Your task to perform on an android device: I am going to change my device due to some technical issues. Sign out of the Duolingo app.
Image 0: 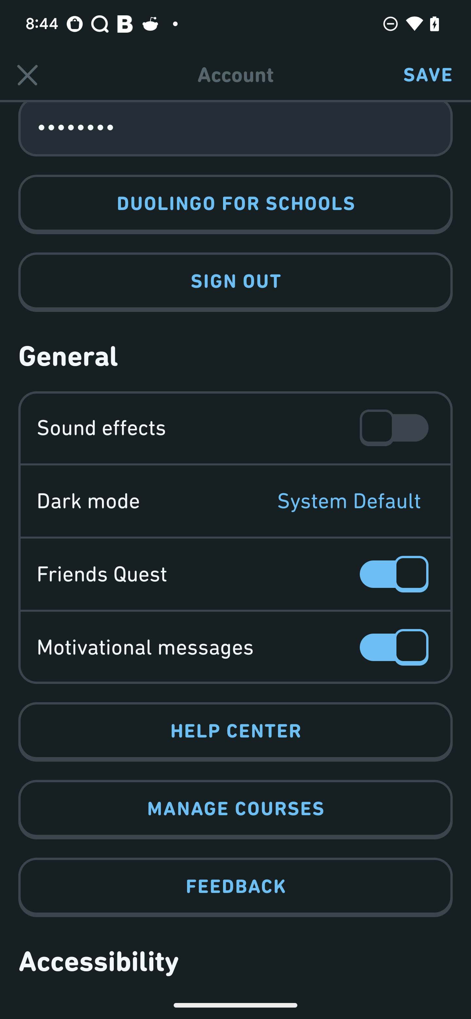
Click on the sign out button
Step 0: click (235, 282)
Image 1: 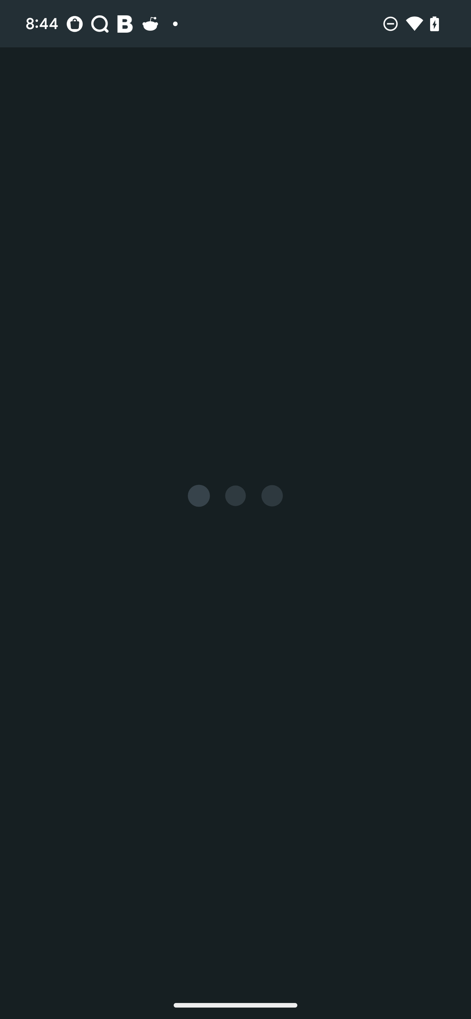
Click on the sign out button
Step 1: wait